Your task to perform on an android device: I'd want to learn some basic geometry using the Khan Academy app.
Image 0: 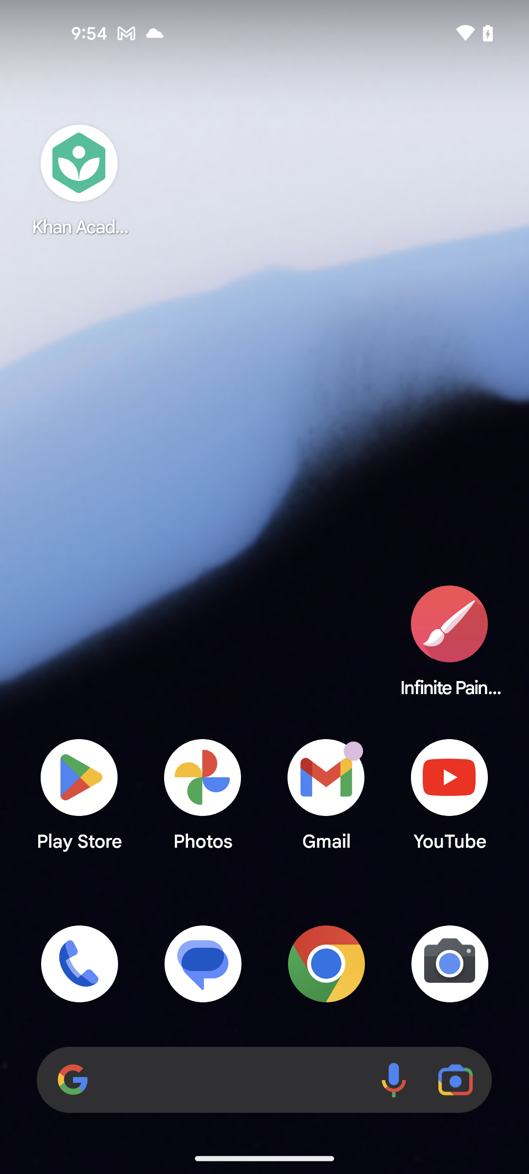
open the Khan Academy app
Step 0: open app "Khan Academy"
Image 1: 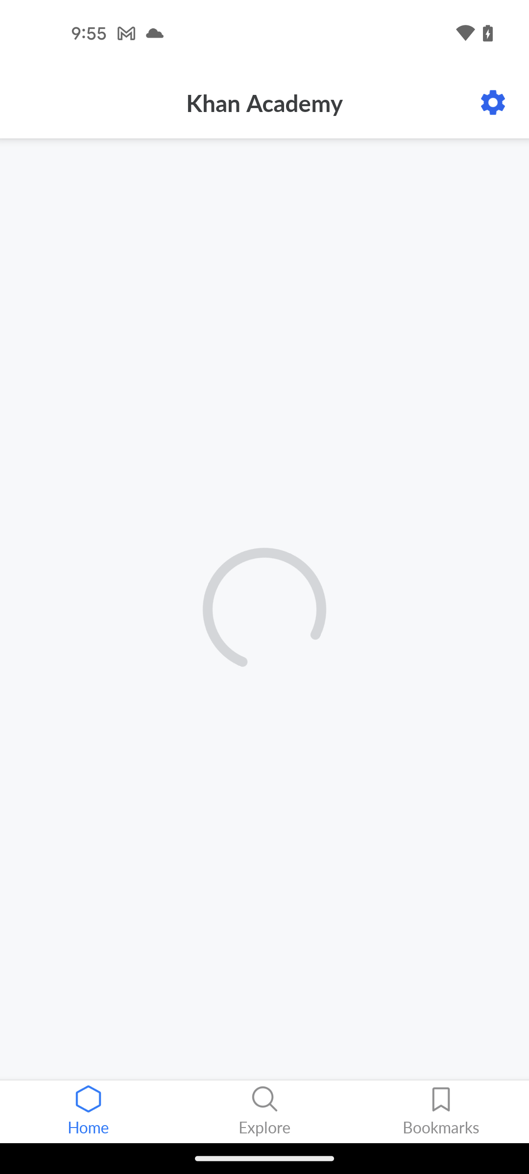
open the Khan Academy app
Step 1: wait
Image 2: 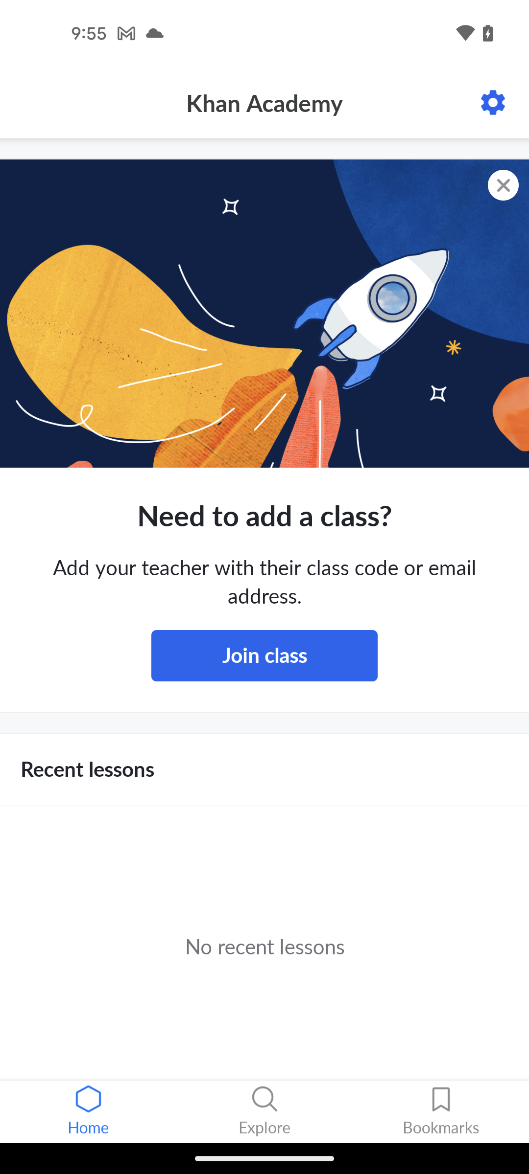
scroll down
Step 2: scroll down
Image 3: 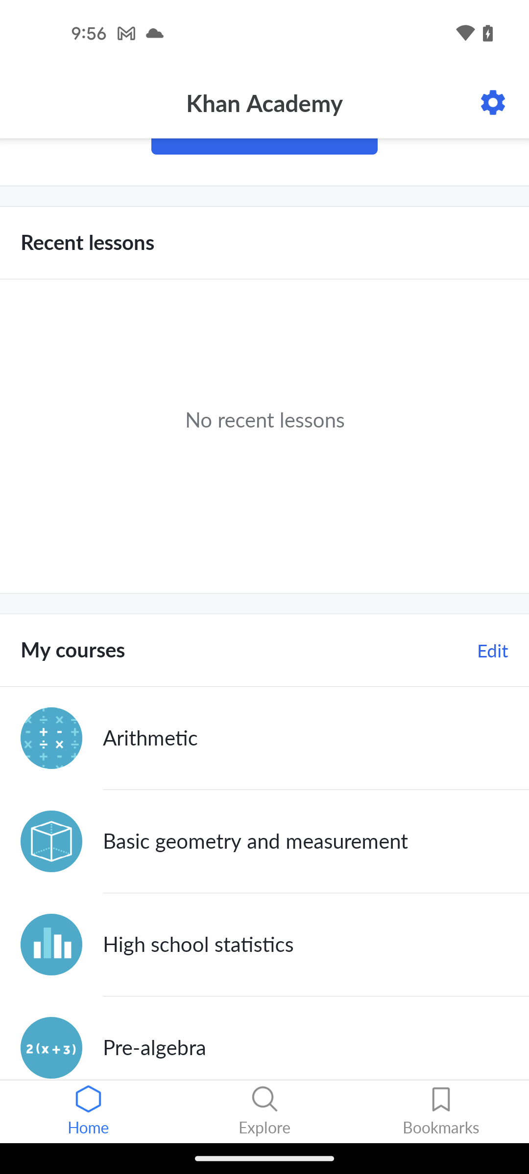
click on Basic geometry and measurement option
Step 3: click (295, 841)
Image 4: 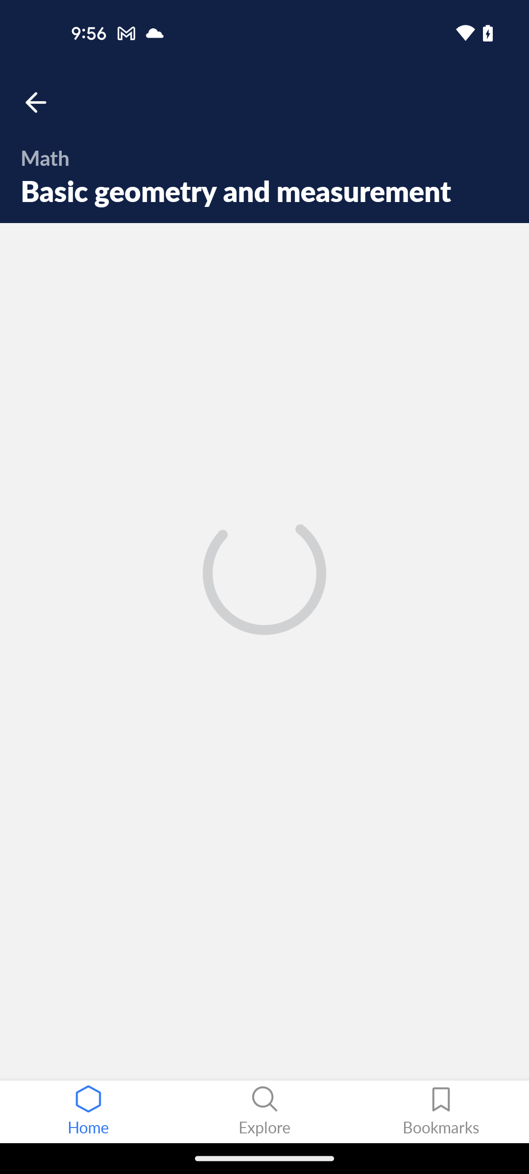
click on Basic geometry and measurement option
Step 4: wait